Your task to perform on an android device: I want to create a new note for my future plan so that I can start volunteering with a local search and rescue team.
Image 1: 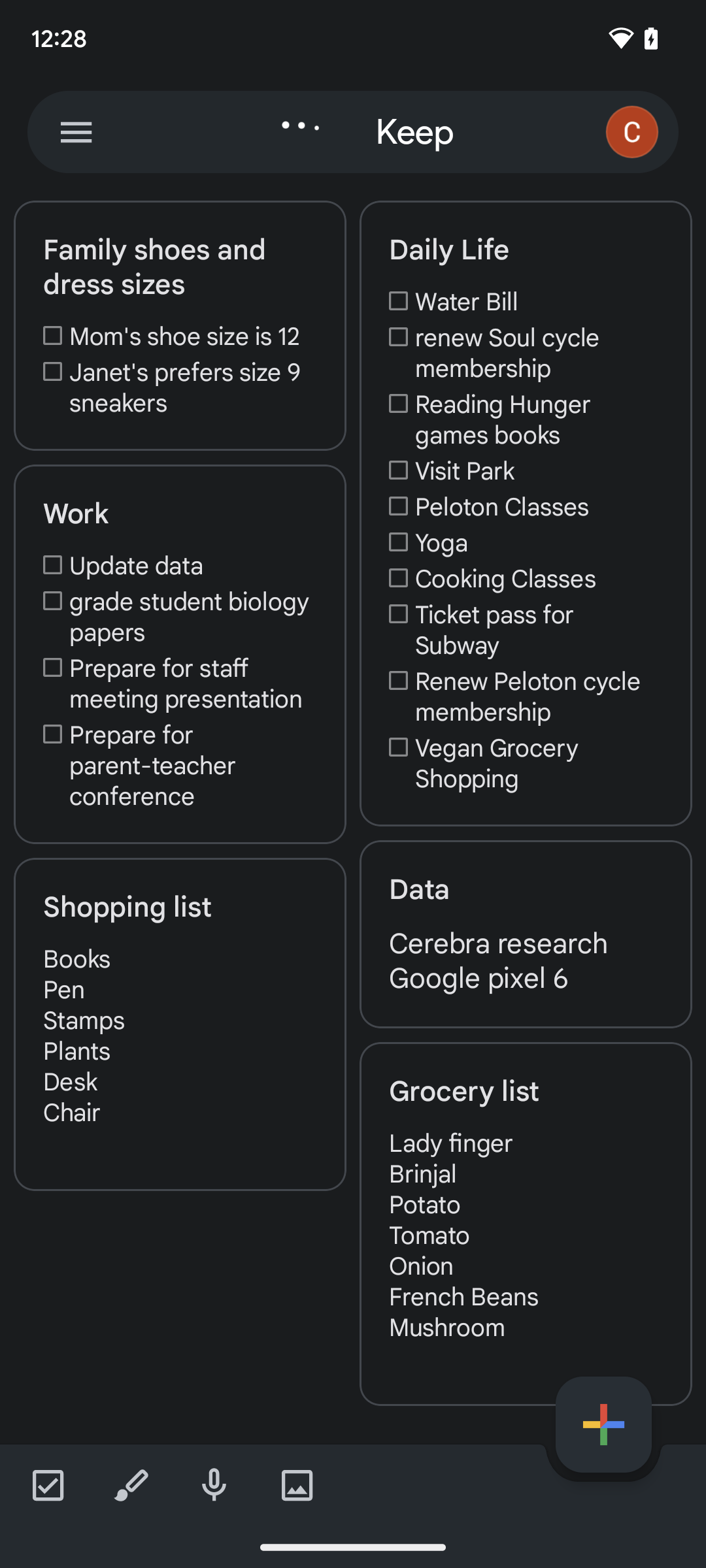
Click on Create button on the bottom right corner of the screen.
Step 1: click (603, 1424)
Image 2: 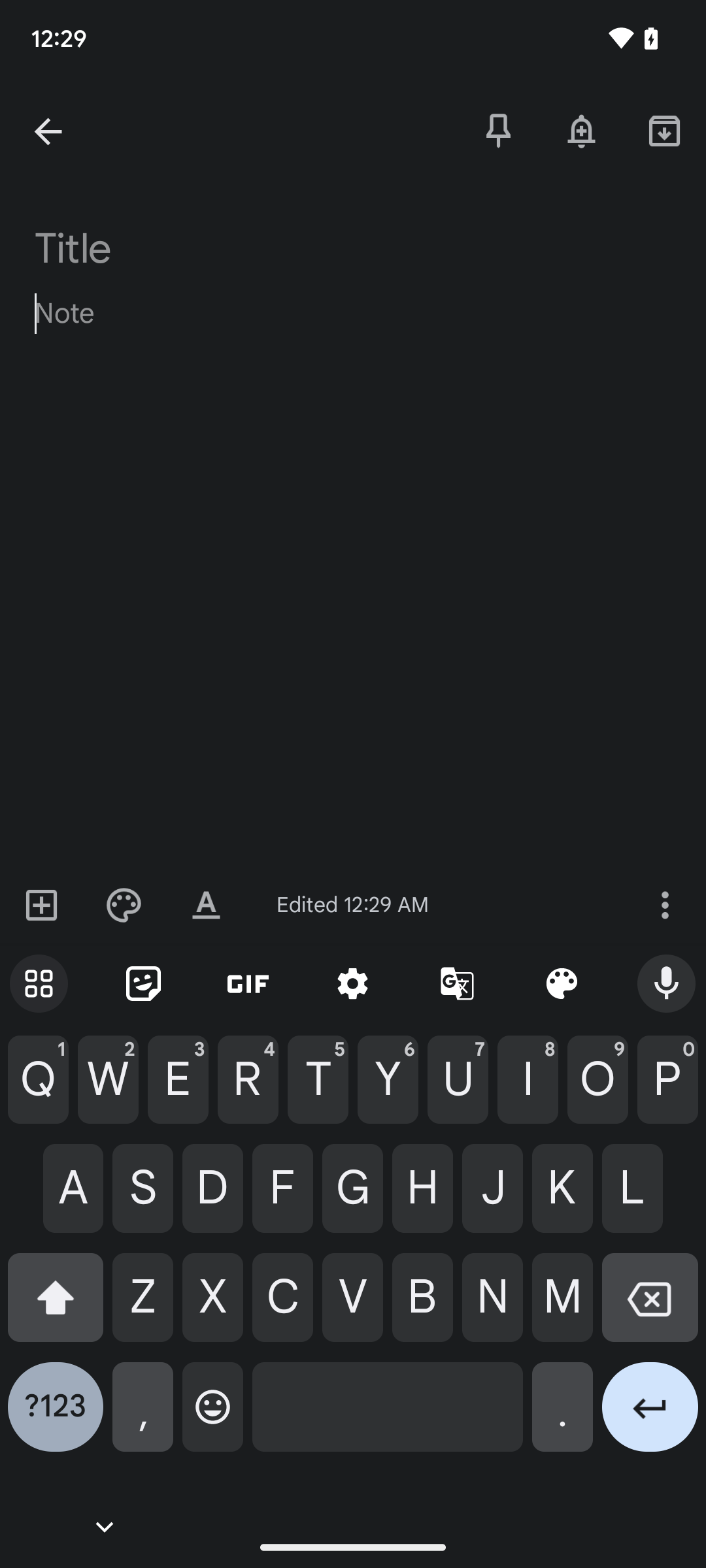
Type Volunteering with a local search and rescue team.
Step 2: type "Volunteering with a local search and rescue team."
Image 3: 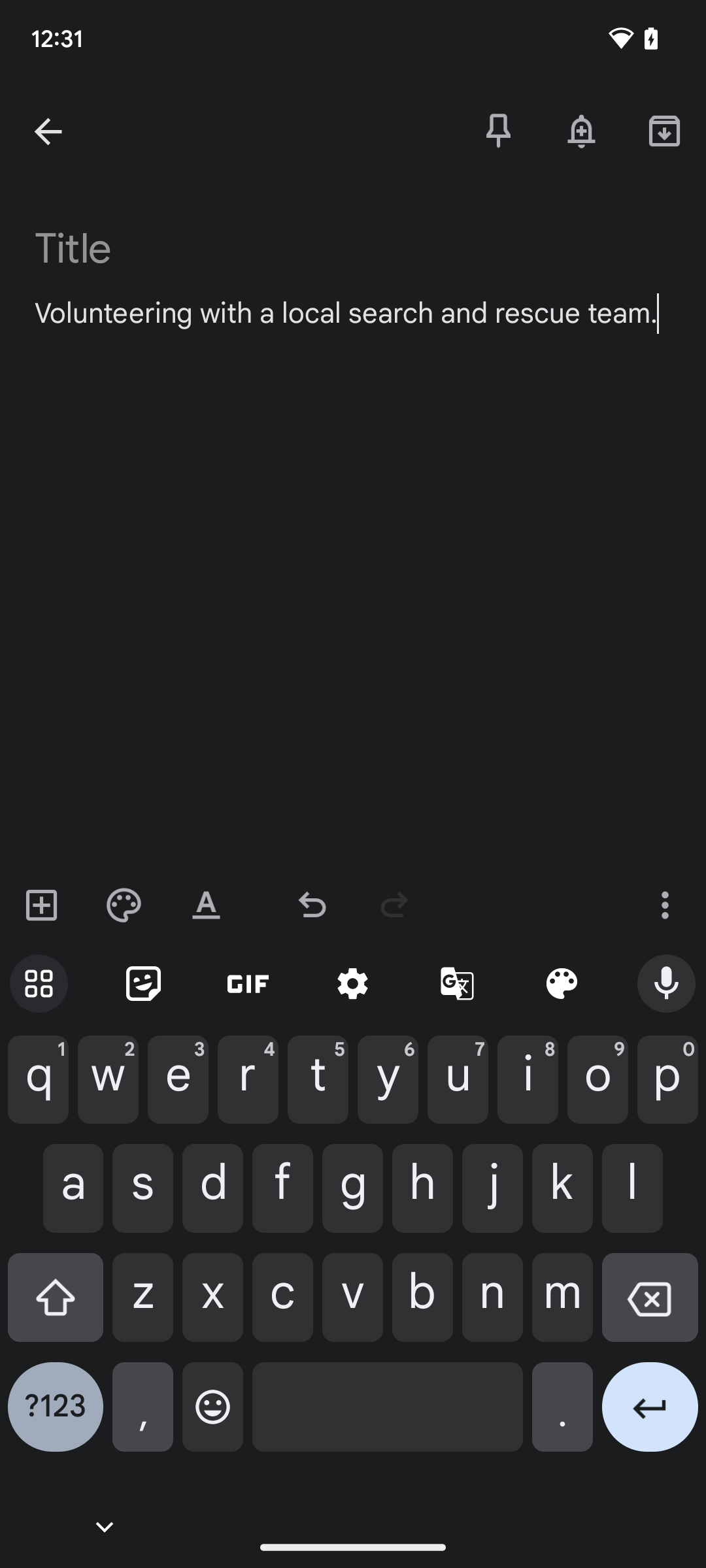
Click on Title on the top of the screen.
Step 3: click (180, 261)
Image 4: 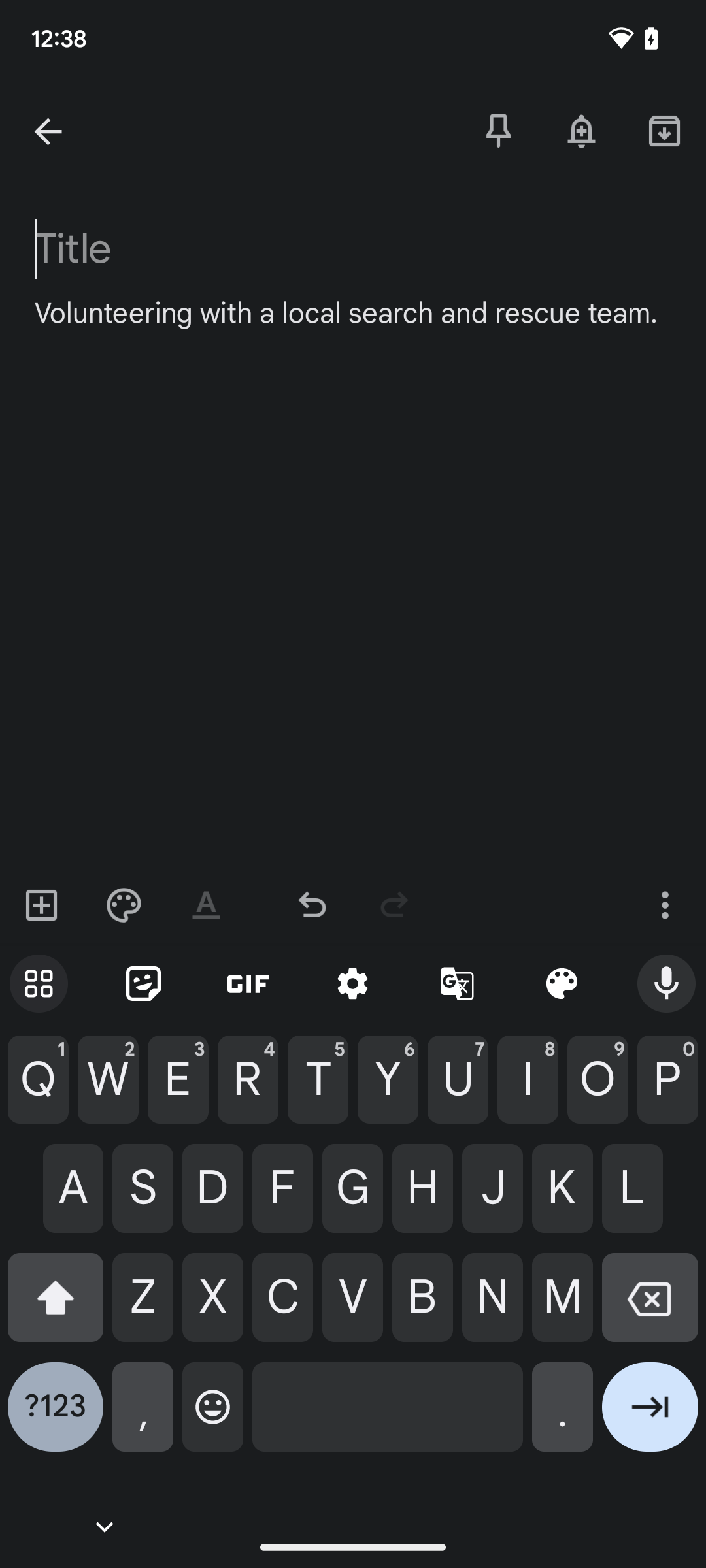
Type Future Plans.
Step 4: type "Future Plans"
Image 5: 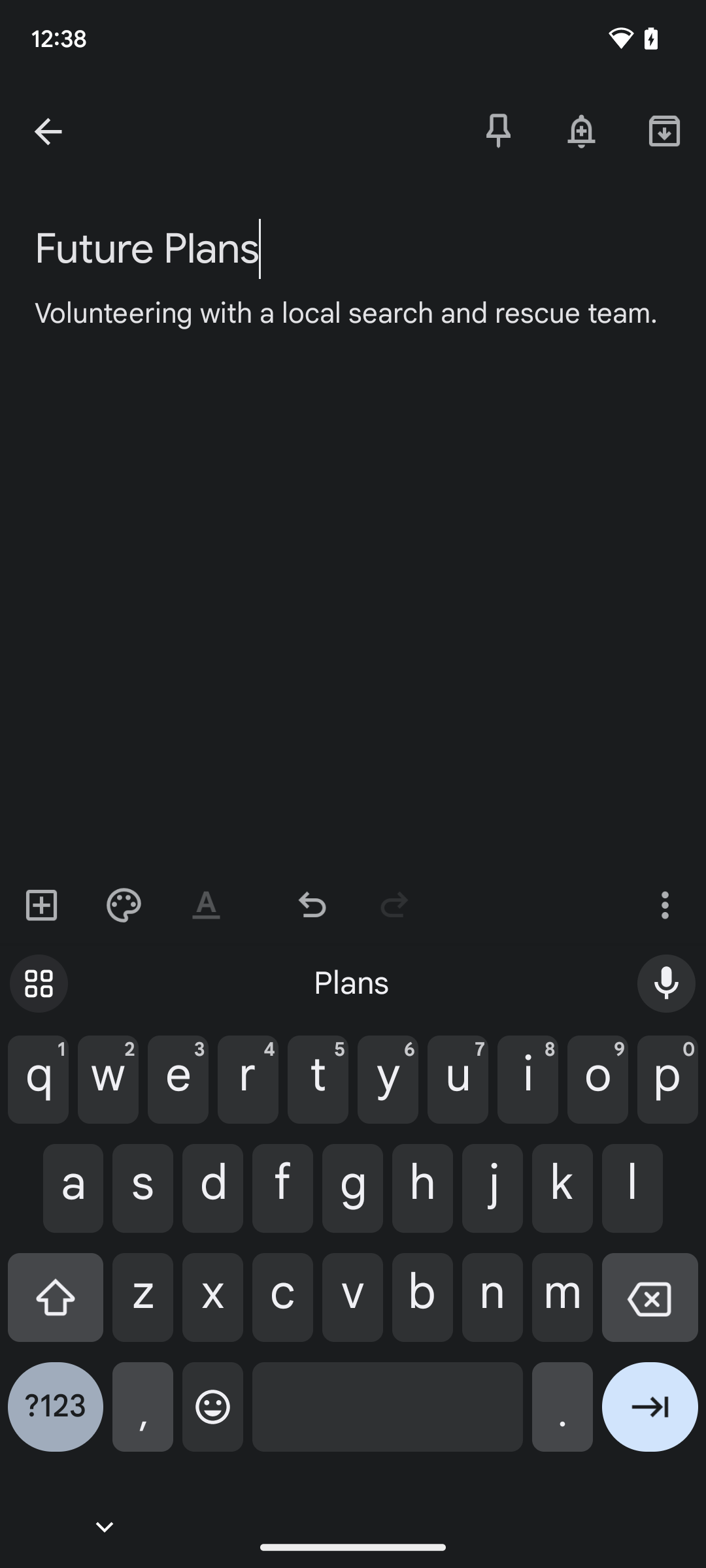
Click on Back button on top left corner of the screen.
Step 5: click (76, 131)